Your task to perform on an android device: I want to set a daily alarm for 5.30 pm to go to the gym on the Google Clock app.
Image 0: 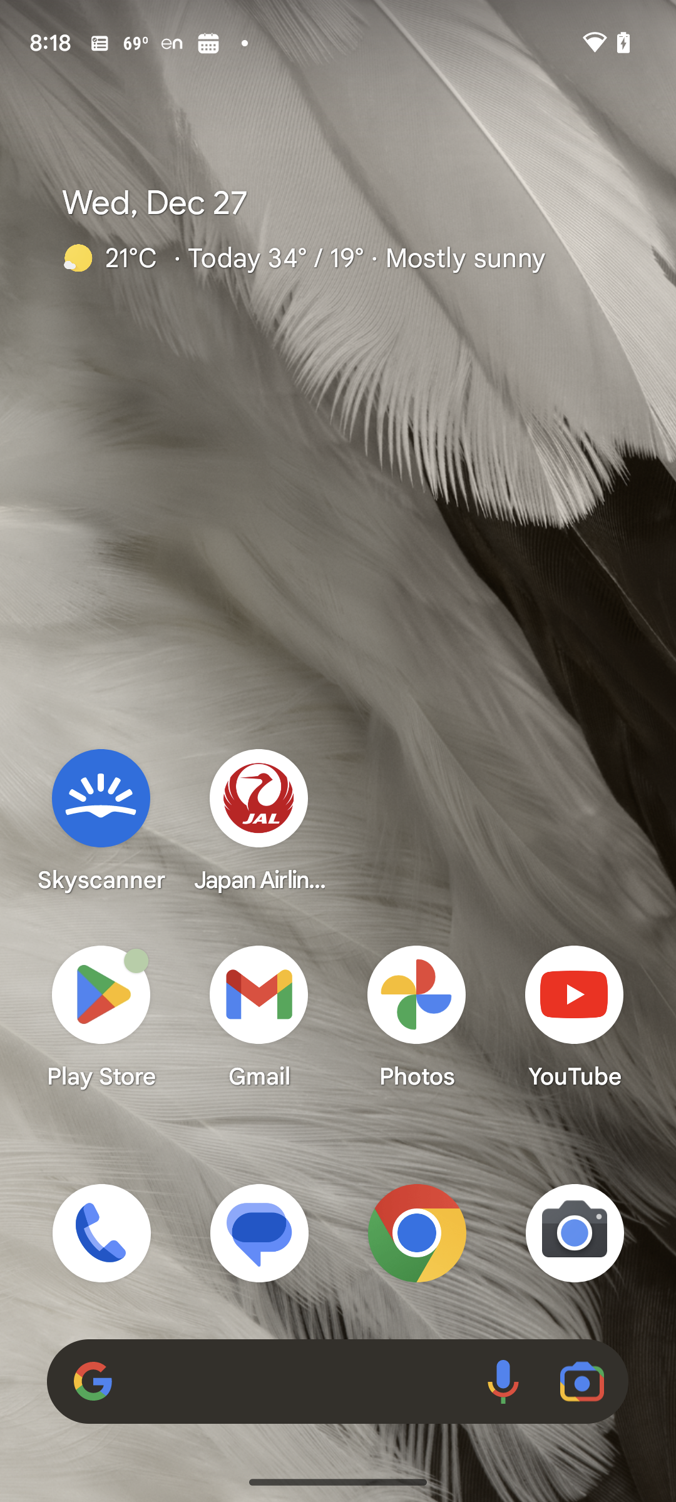
Open Google Clock
Step 0: click (101, 1015)
Image 1: 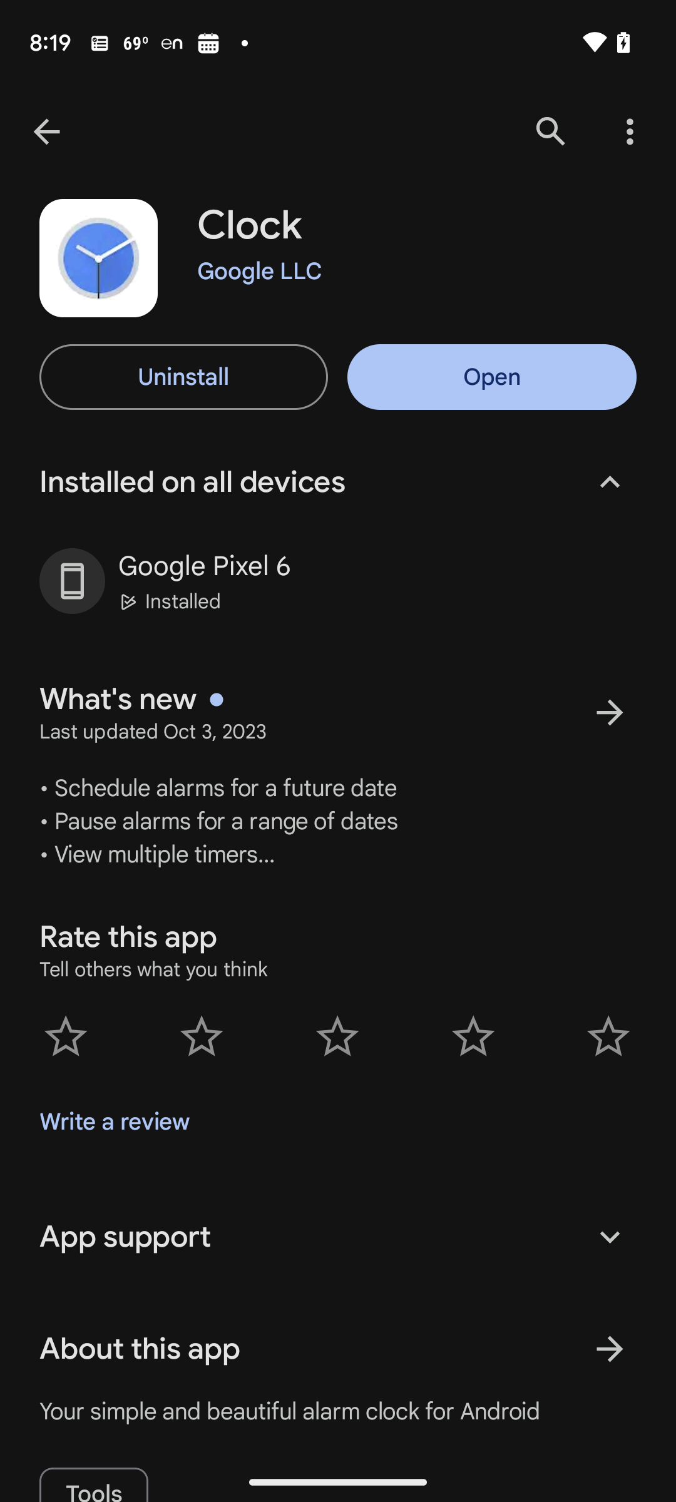
Open Google Clock
Step 1: click (492, 377)
Image 2: 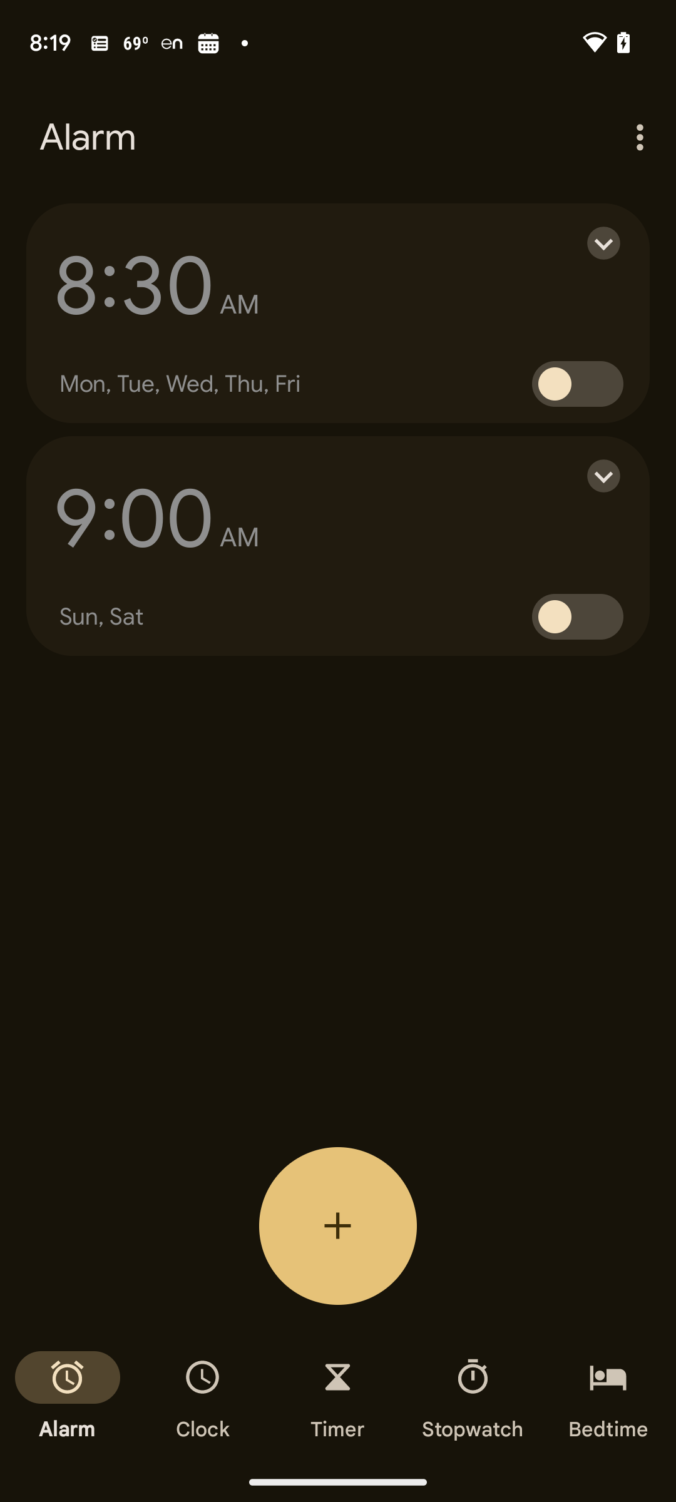
Click on the add icon
Step 2: click (338, 1225)
Image 3: 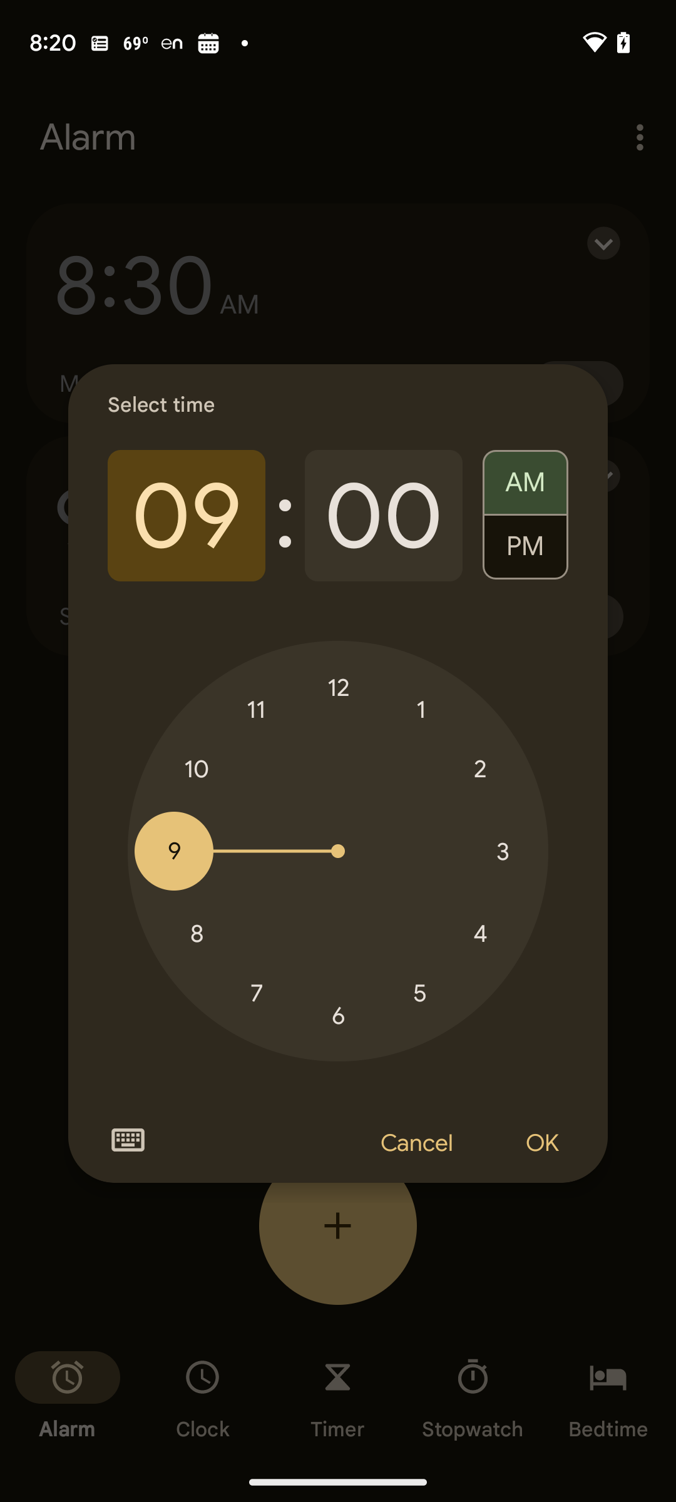
Add alarm for 5:30 pm
Step 3: click (420, 993)
Image 5: 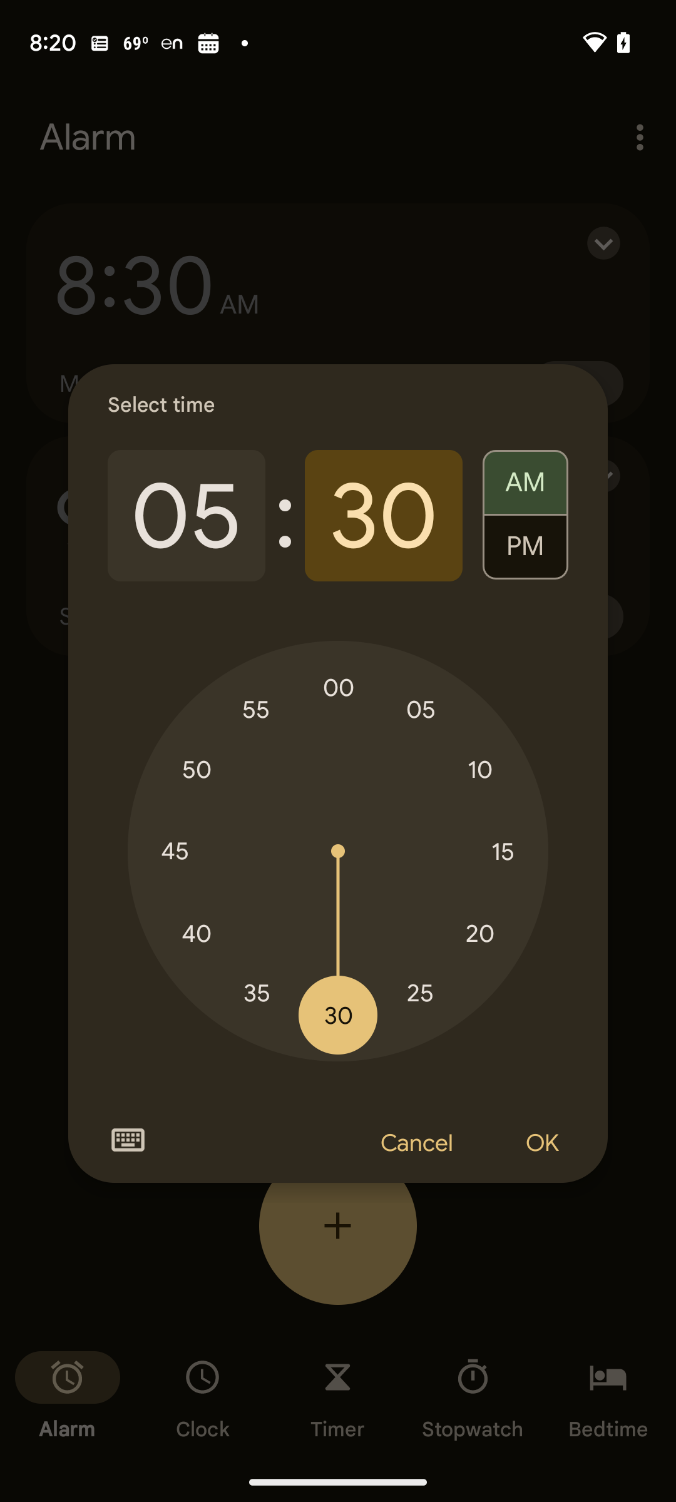
Add alarm for 5:30 pm
Step 5: click (525, 553)
Image 6: 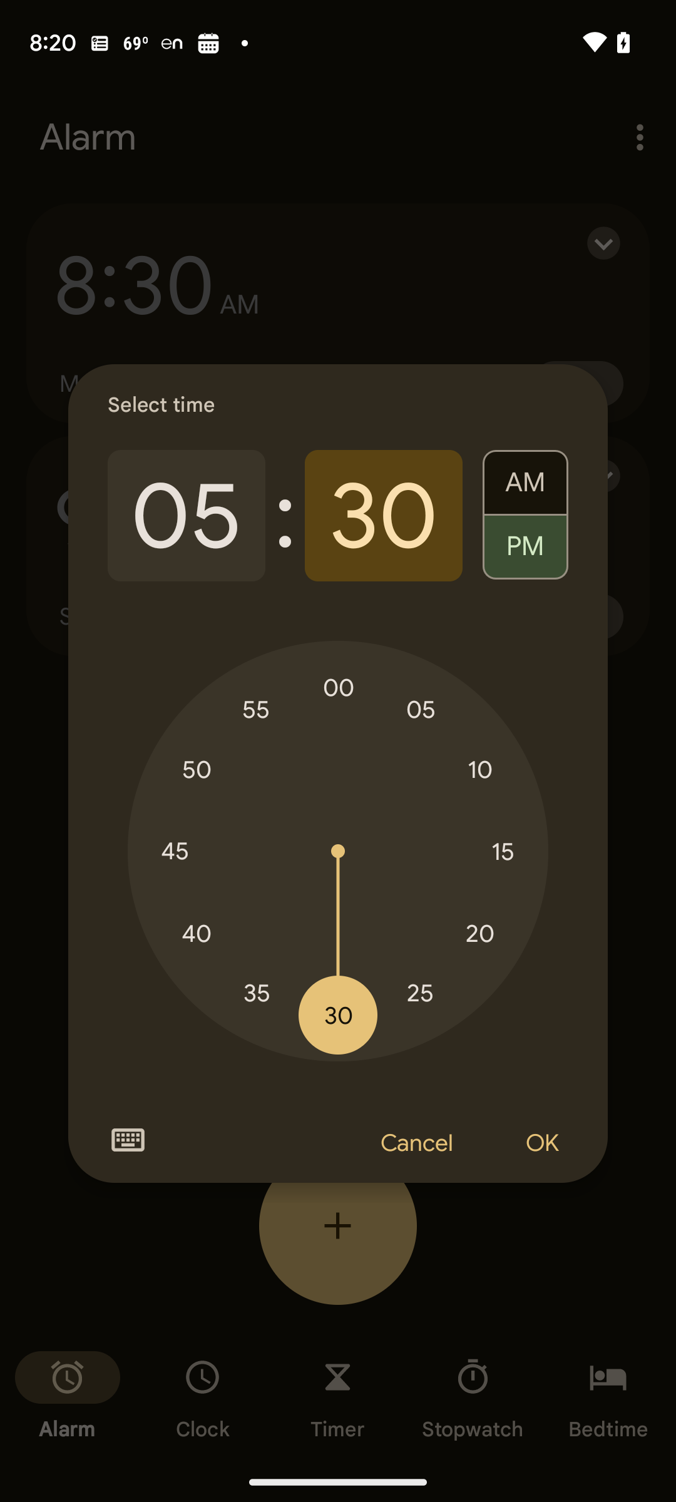
Add alarm for 5:30 pm
Step 6: click (541, 1143)